Your task to perform on an android device: Open Edmunds app and search for Acura TLX Sedan years 2021
Image 0: 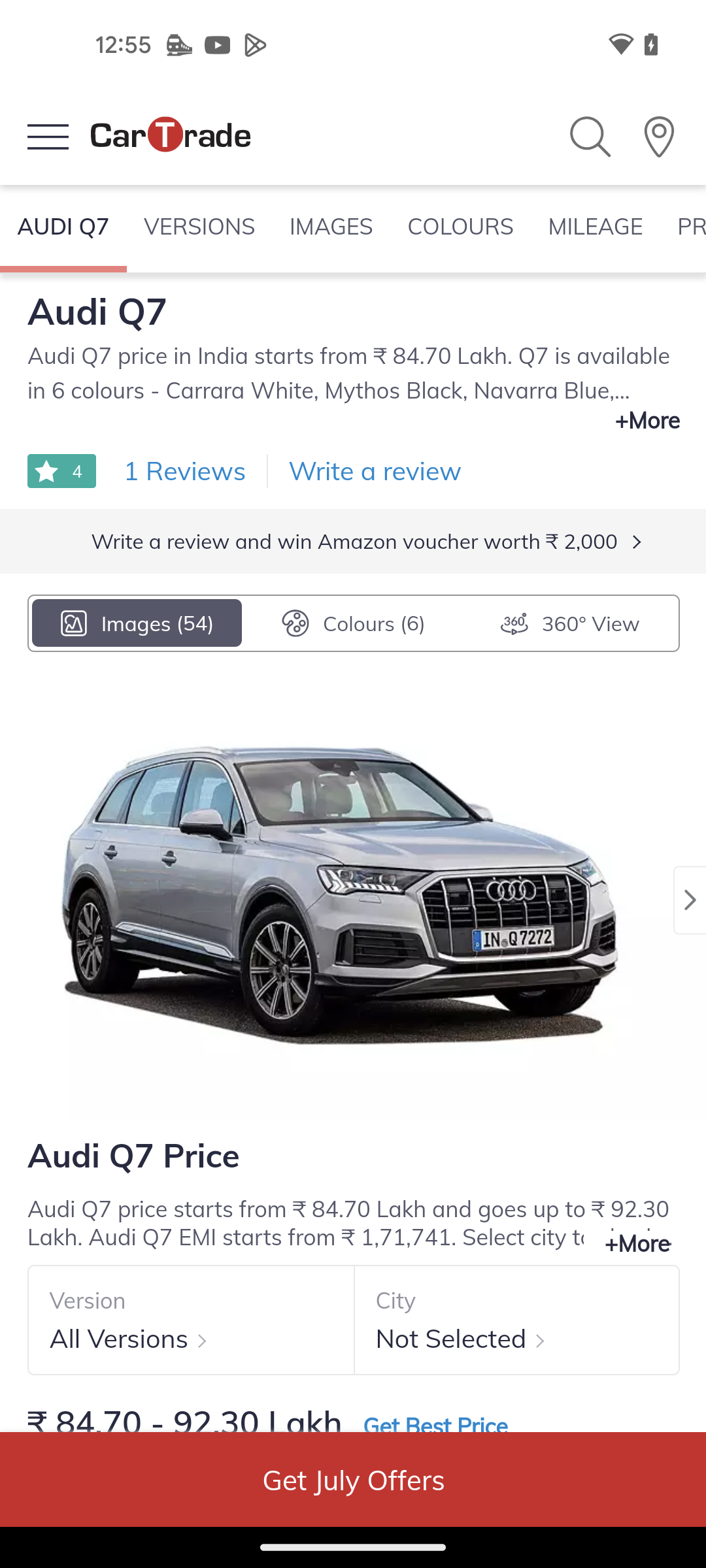
Open the Edmunds app
Step 0: open app "Edmunds"
Image 1: 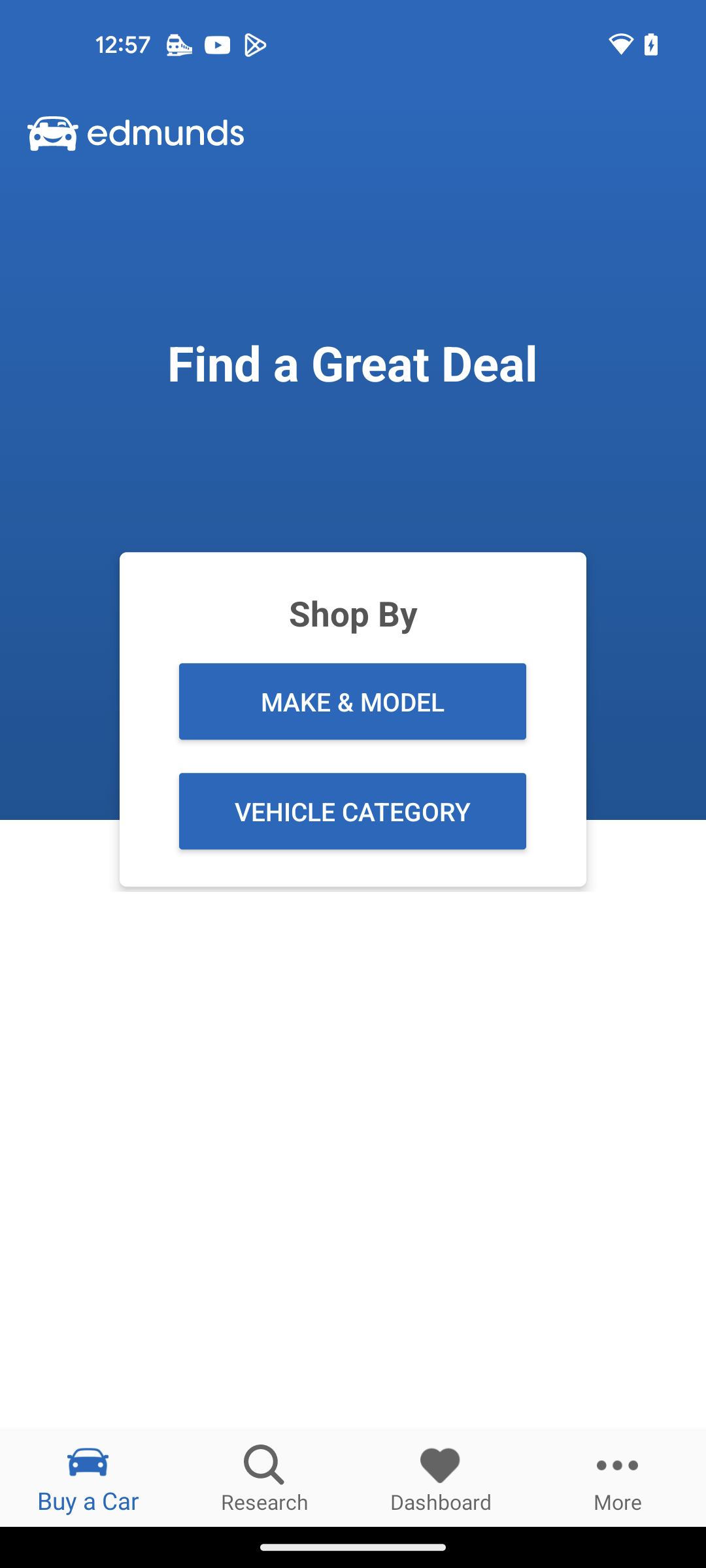
Click on the Research section at the bottom of the screen
Step 1: click (265, 1478)
Image 2: 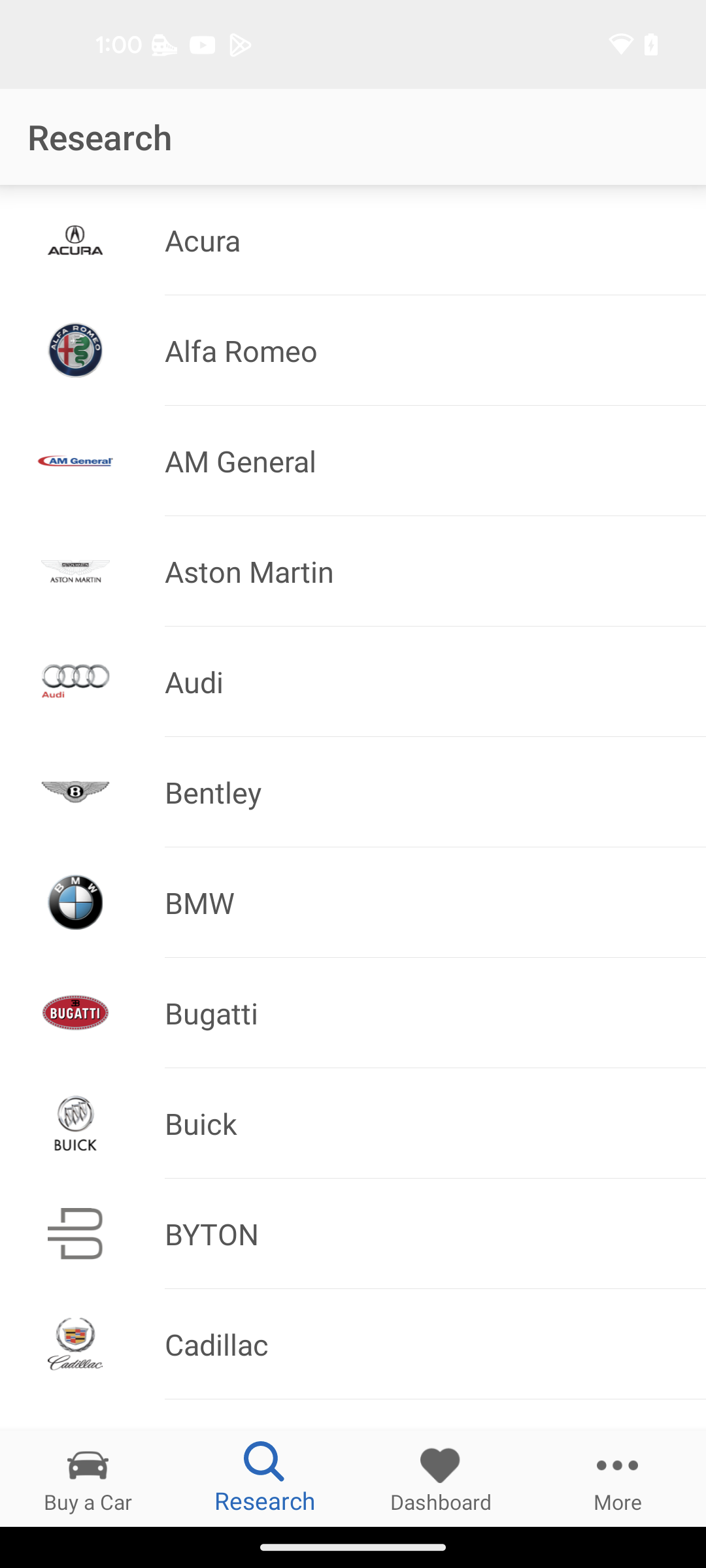
Select Acura
Step 2: click (428, 240)
Image 3: 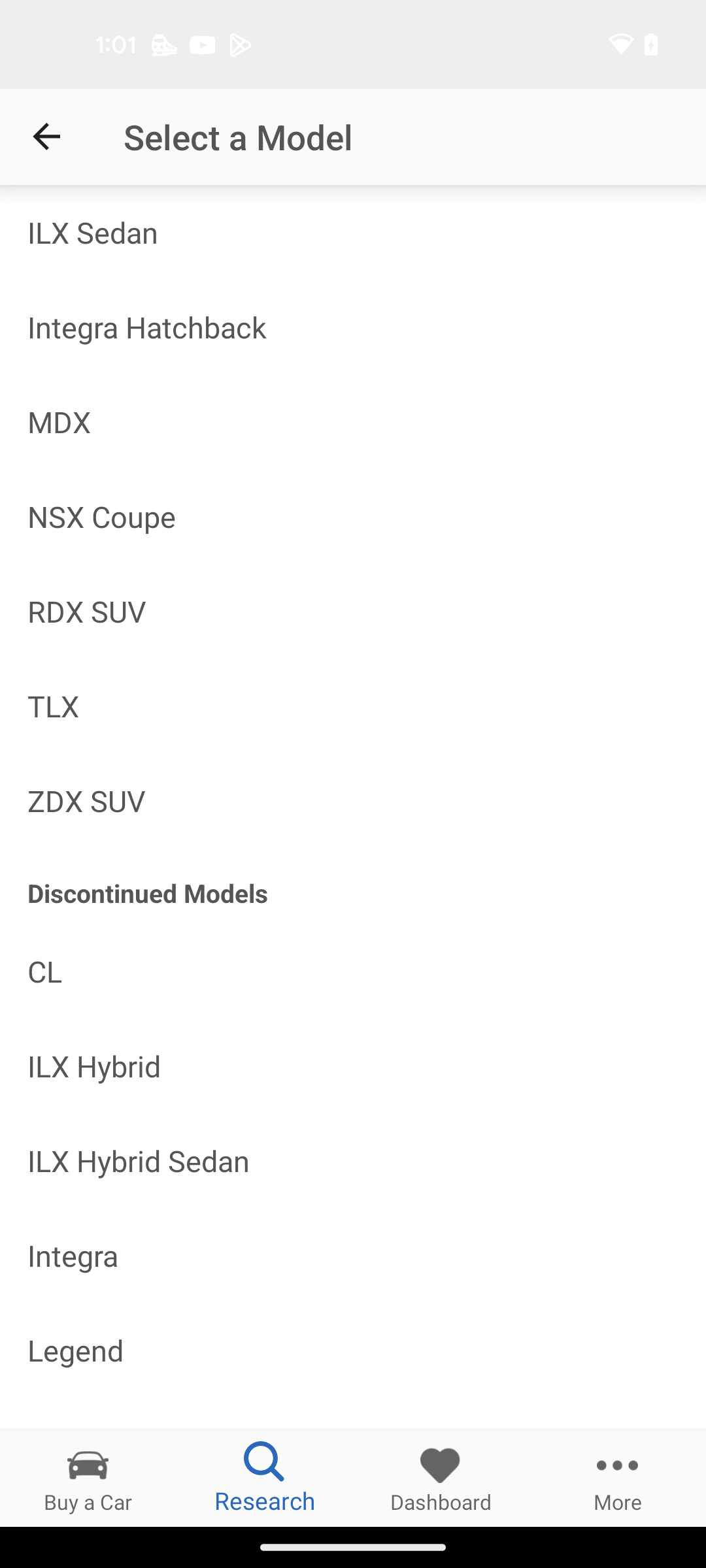
Select TLX 
Step 3: click (353, 706)
Image 4: 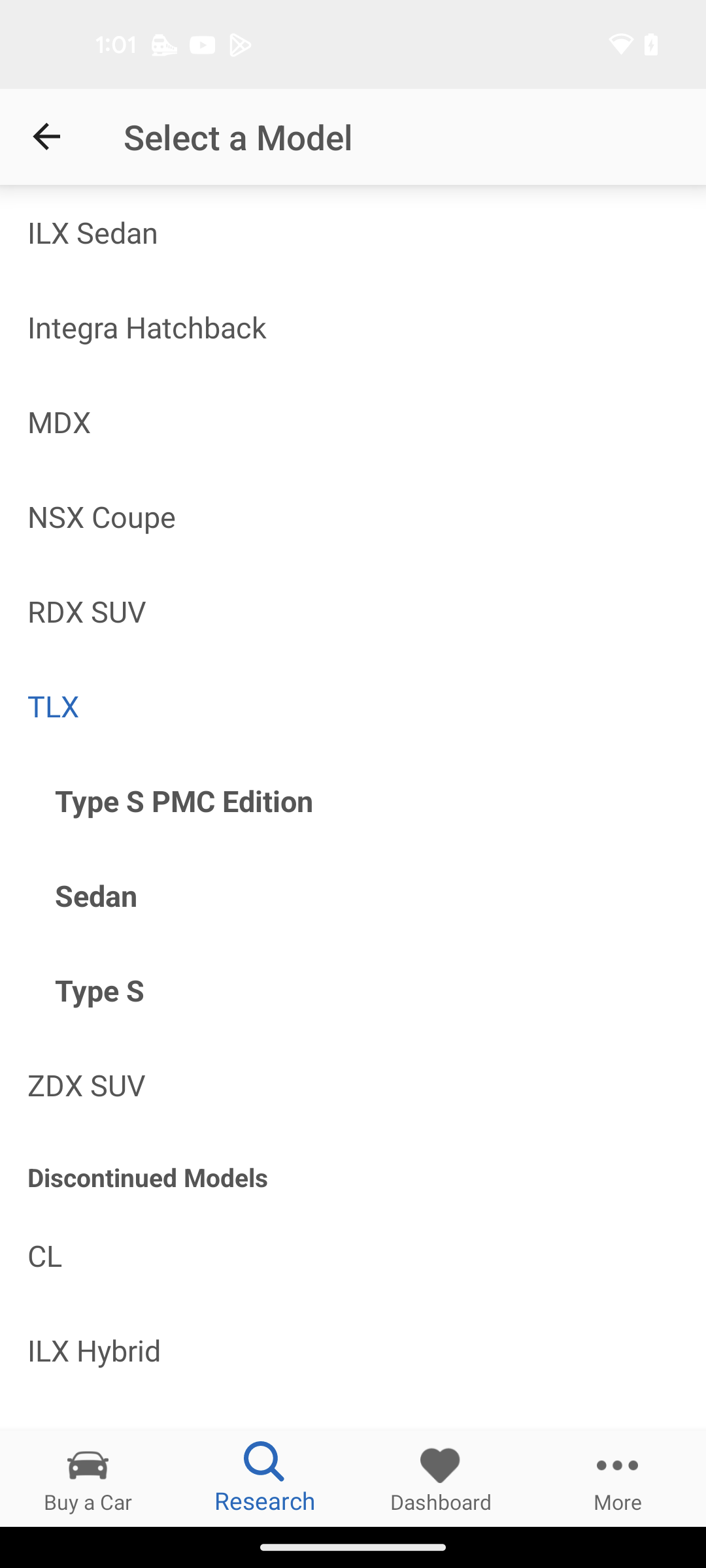
Select Sedan
Step 4: click (367, 895)
Image 5: 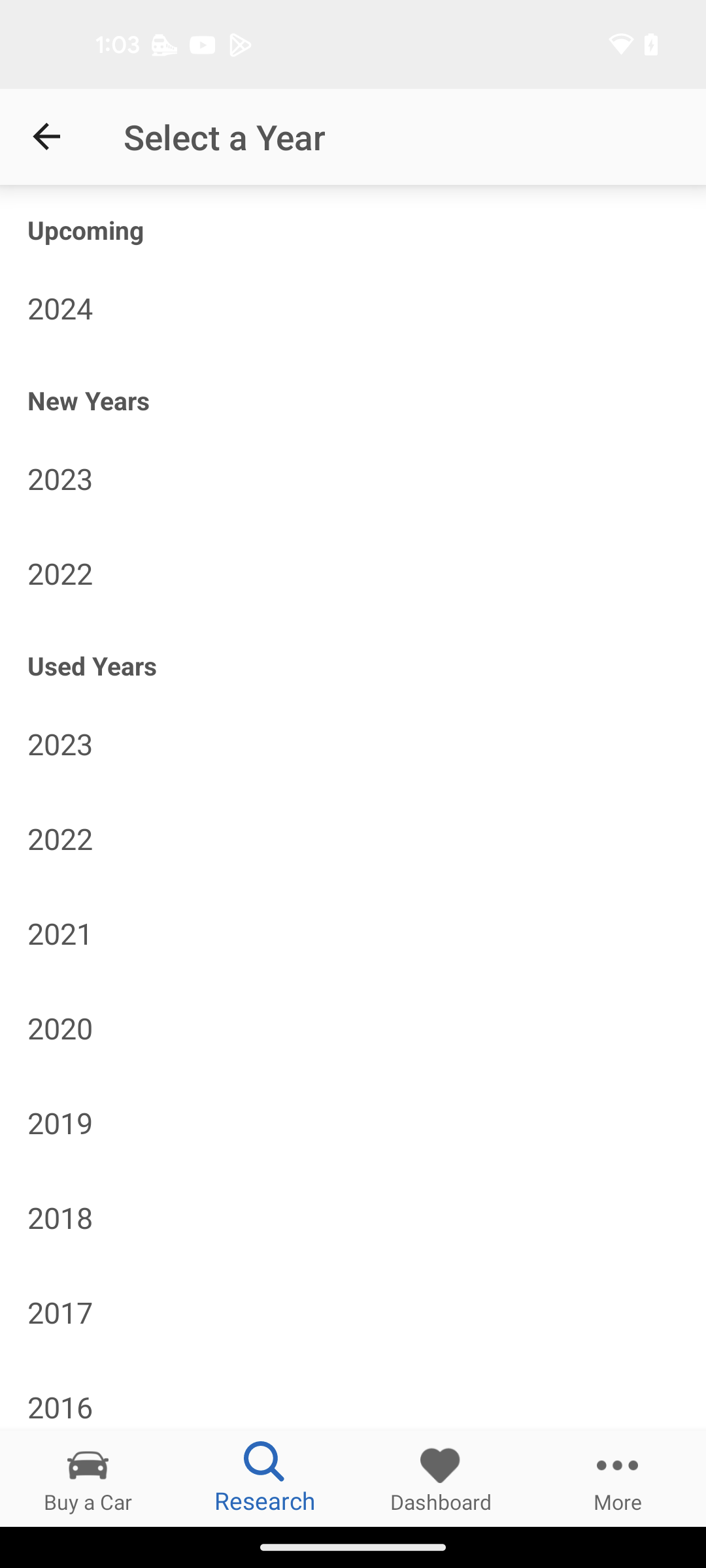
Select 2021 Year
Step 5: click (353, 933)